Your task to perform on an android device: My dietician has advised me to have some almonds in my diet. Search for almonds in the Dookanti app.
Image 0: 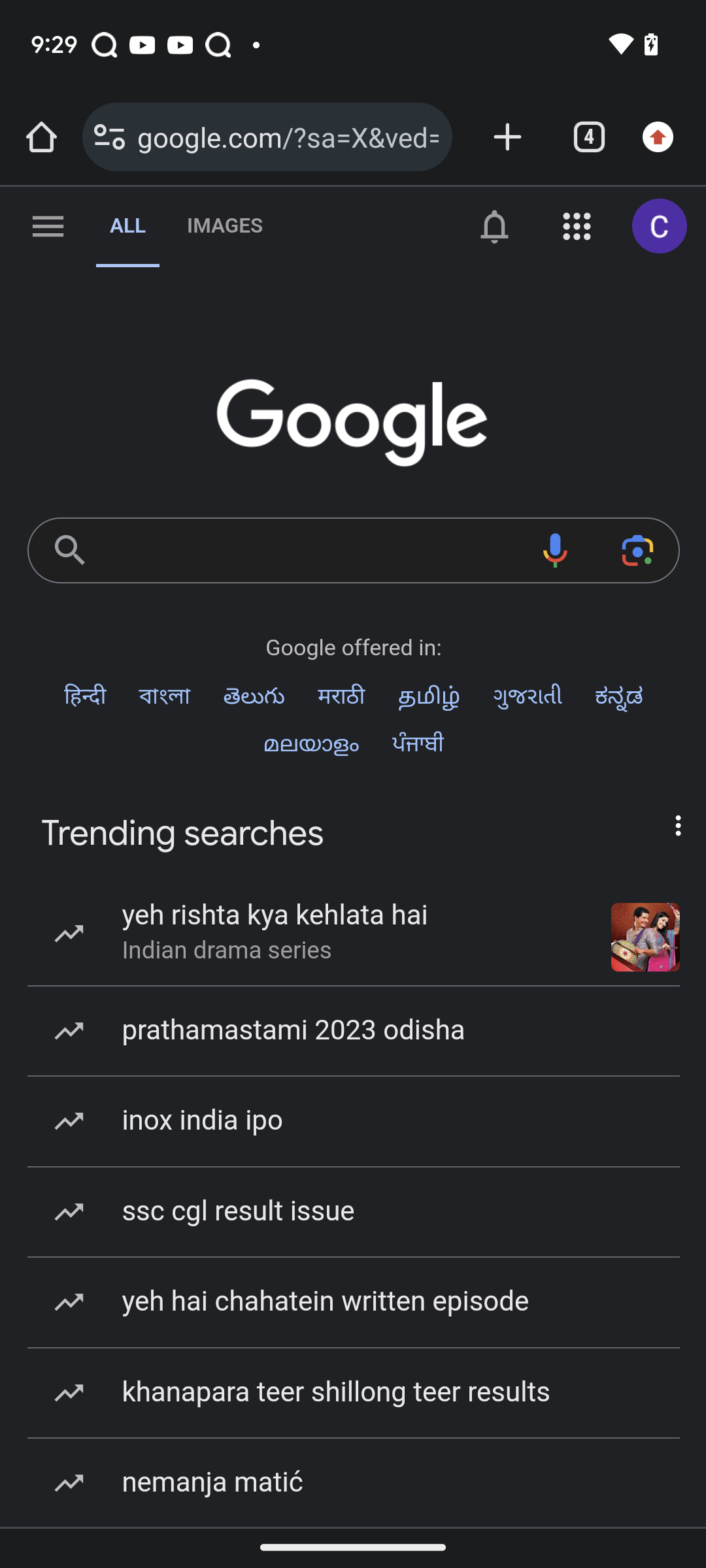
Open Dookanti app
Step 0: open app "Dookanti"
Image 1: 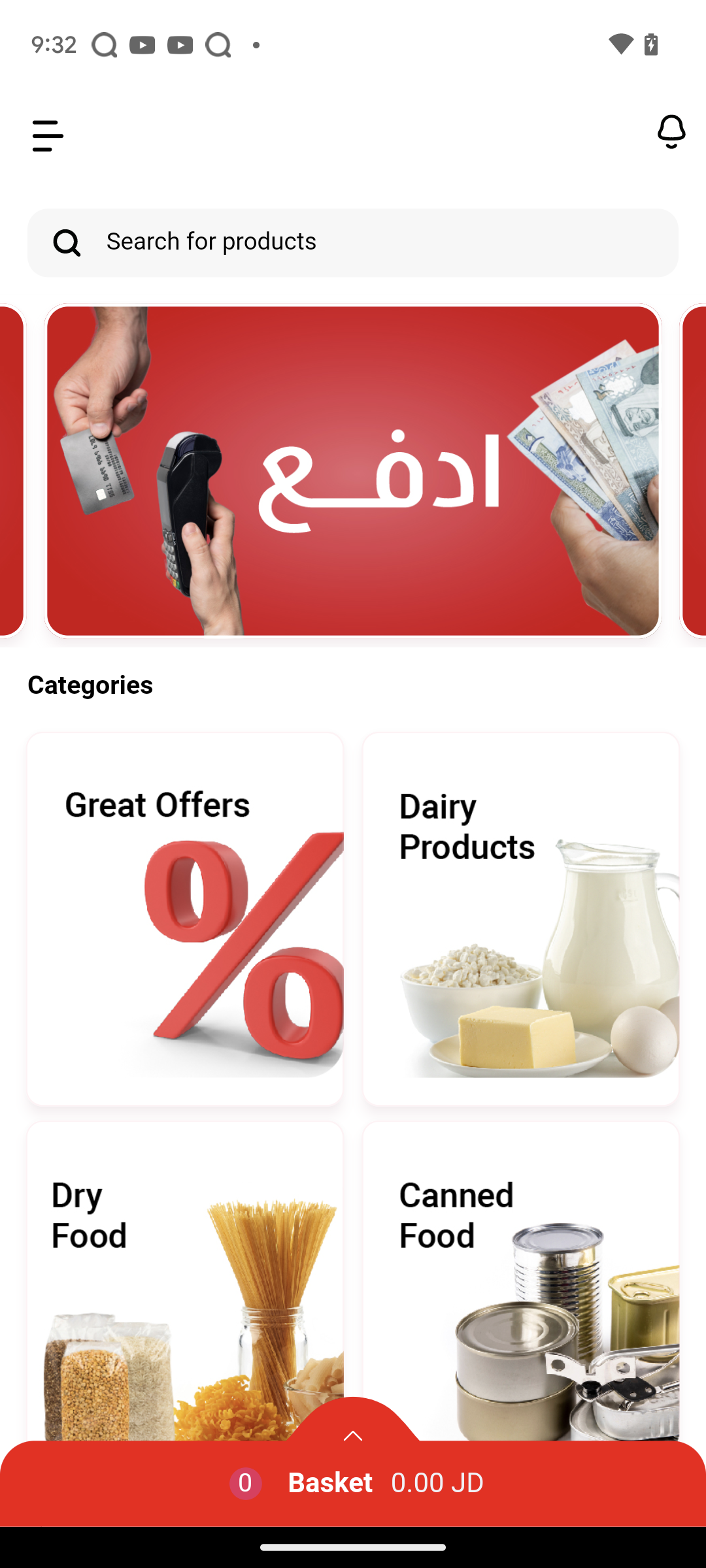
Click on the search textbox at the top of the screen
Step 1: click (353, 238)
Image 3: 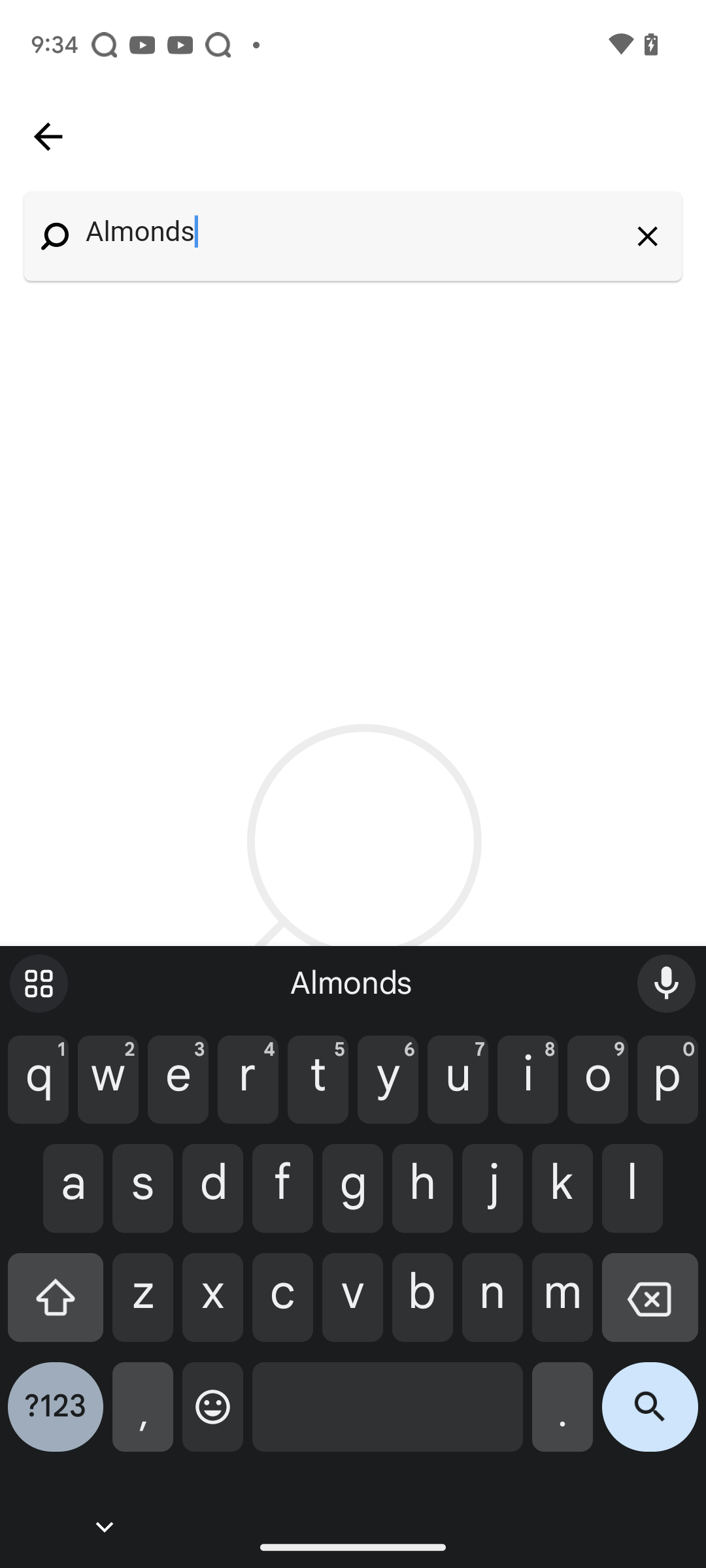
Click on the search icon in the keypad
Step 3: click (650, 1417)
Image 4: 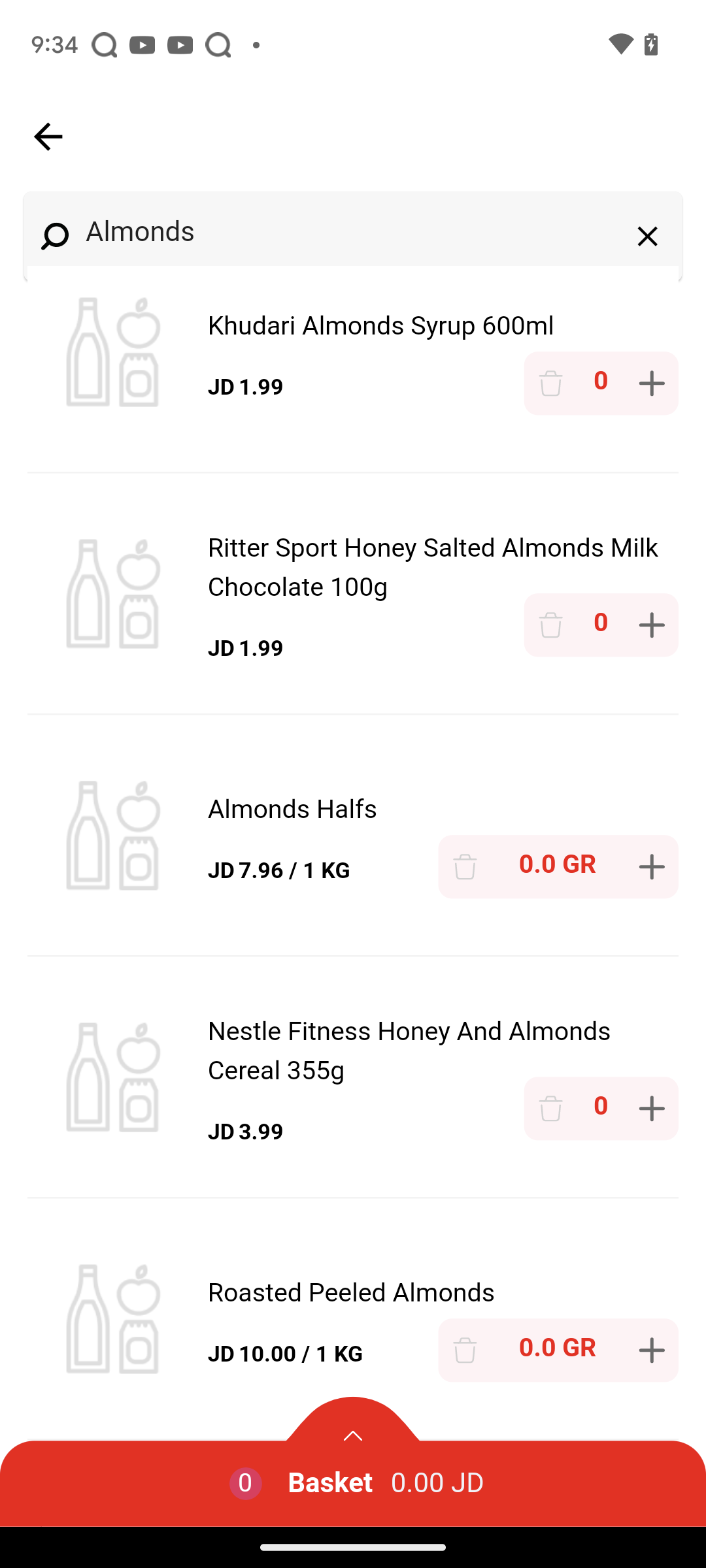
Click on the search icon in the keypad
Step 4: wait